Your task to perform on an android device: On the Drive app, create a copy of the pdf of A Voyage to the Moon by Cyrano de Bergera in the folder named Collections.
Image 0: 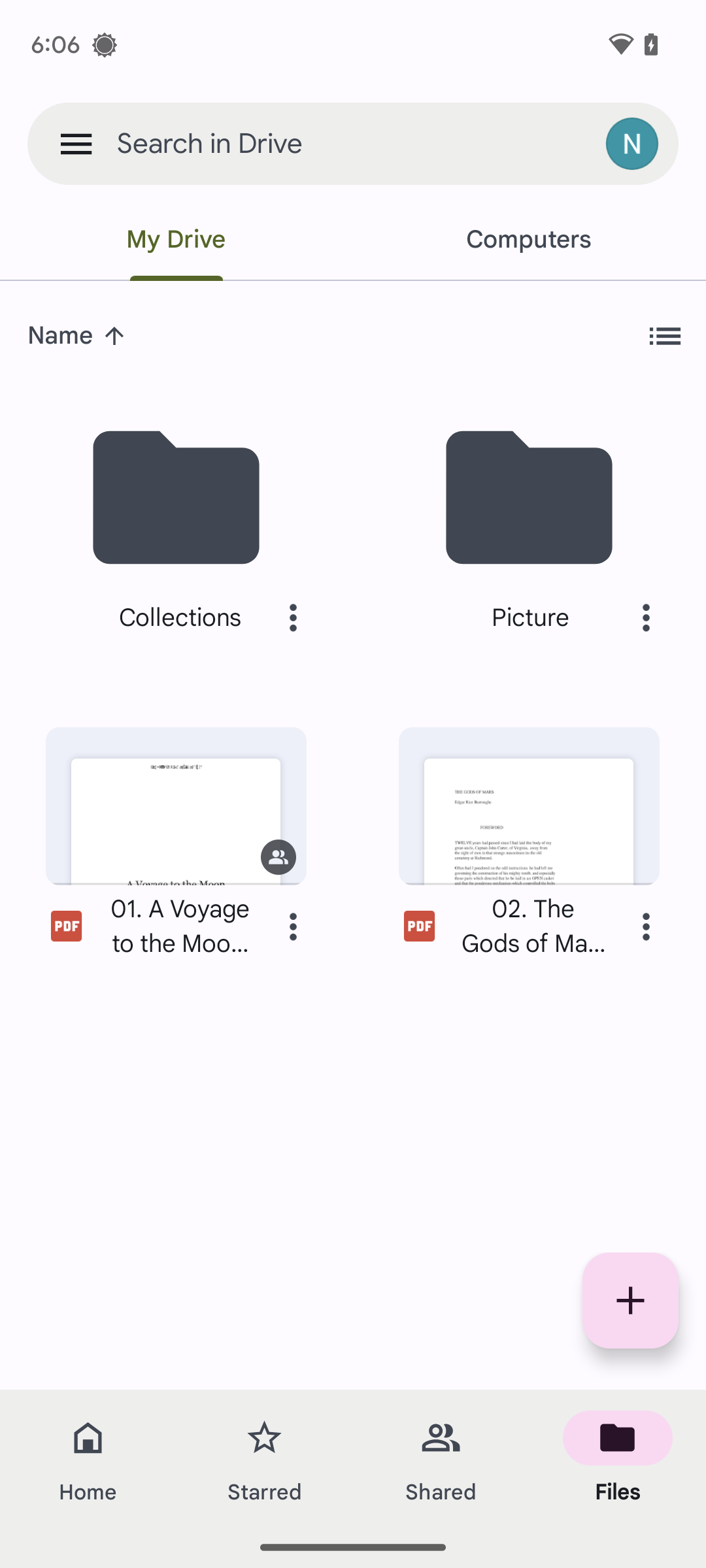
Click on the three-dot icon on the file name, A Voyage to the Moon by Cyrano de Bergera.
Step 0: click (293, 926)
Image 1: 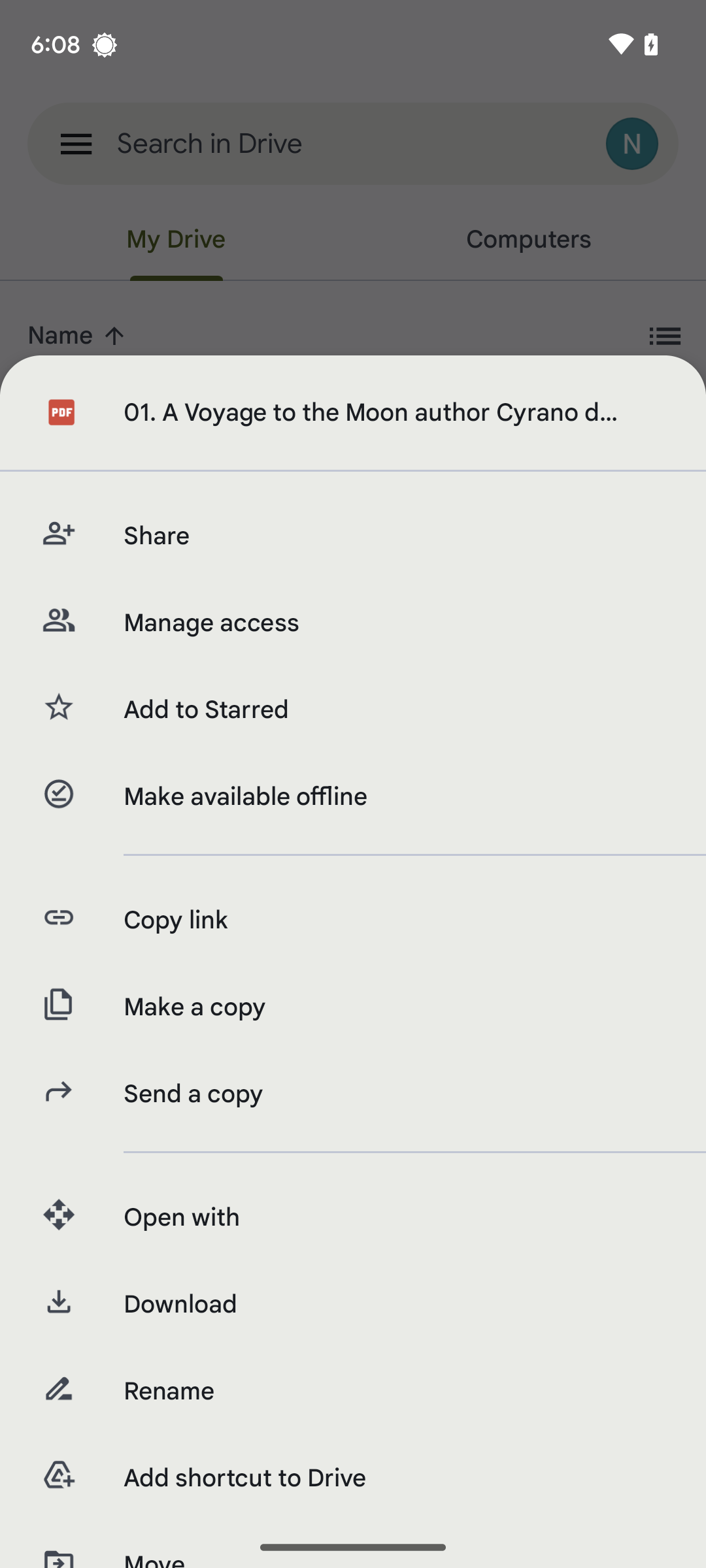
Click on the make a copy.
Step 1: click (394, 1007)
Image 2: 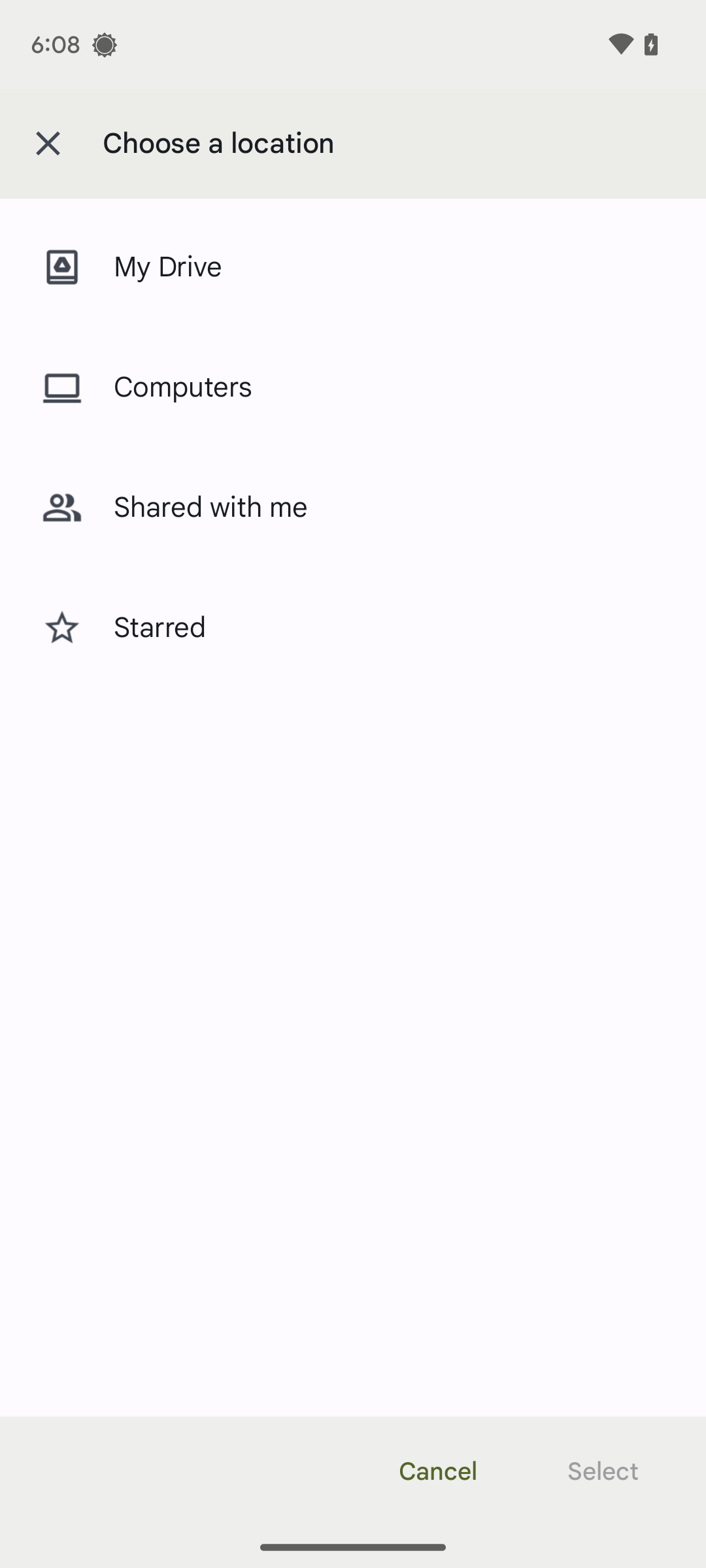
Click on My Drive.
Step 2: click (368, 267)
Image 3: 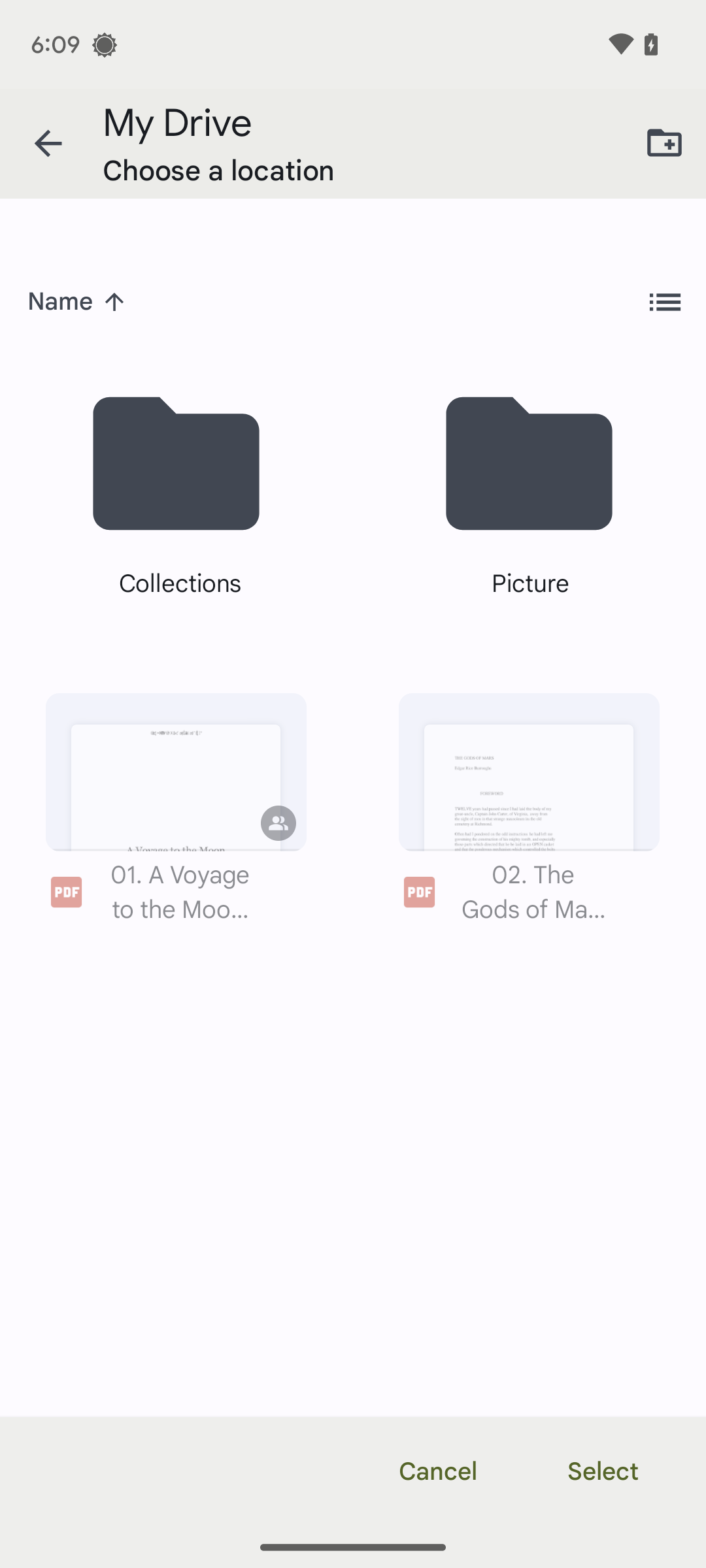
Click on the folder named Collections.
Step 3: click (175, 497)
Image 4: 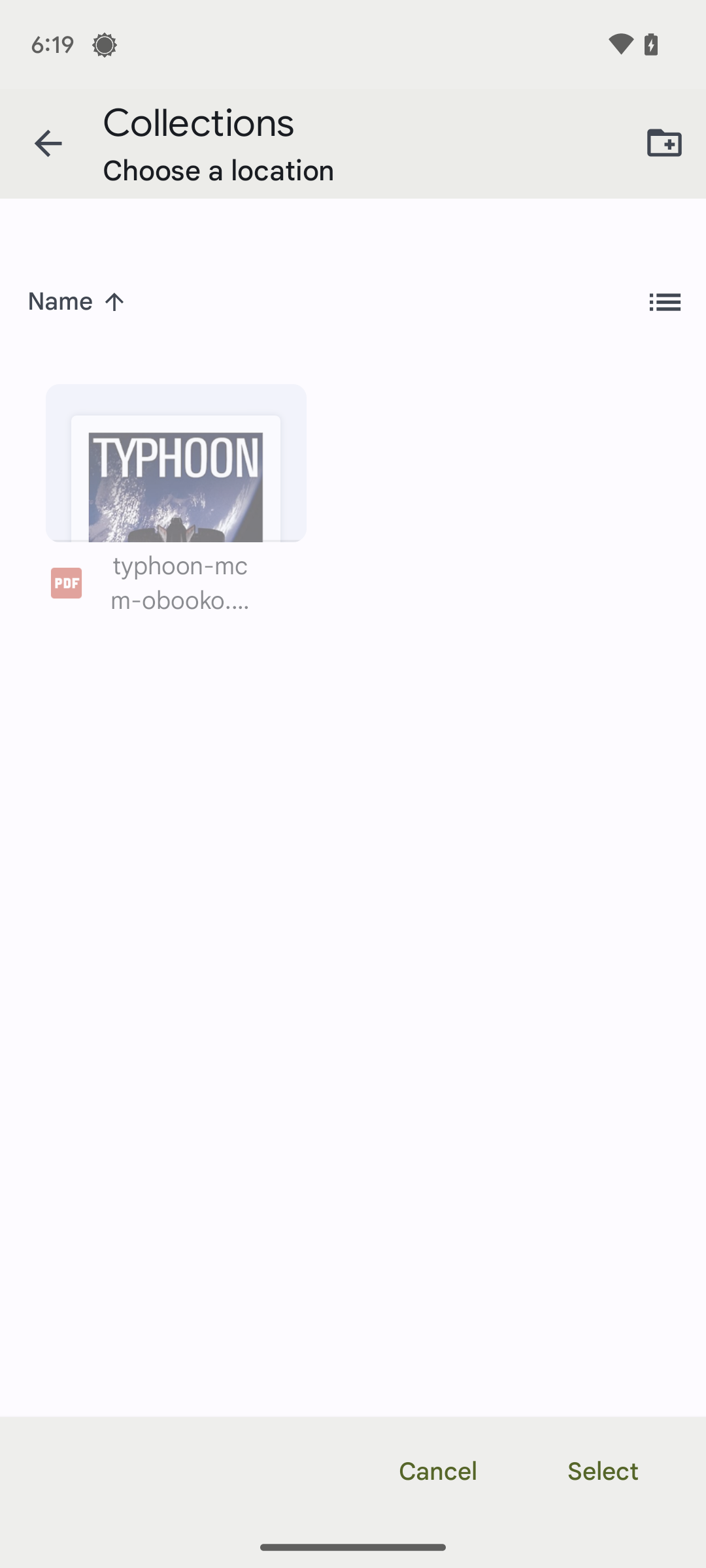
At the bottom-right corner of the screen, click on Select.
Step 4: click (603, 1471)